Your task to perform on an android device: Open Adidas app and Find local outlet stores that sell sports equipment in New delhi.
Image 0: 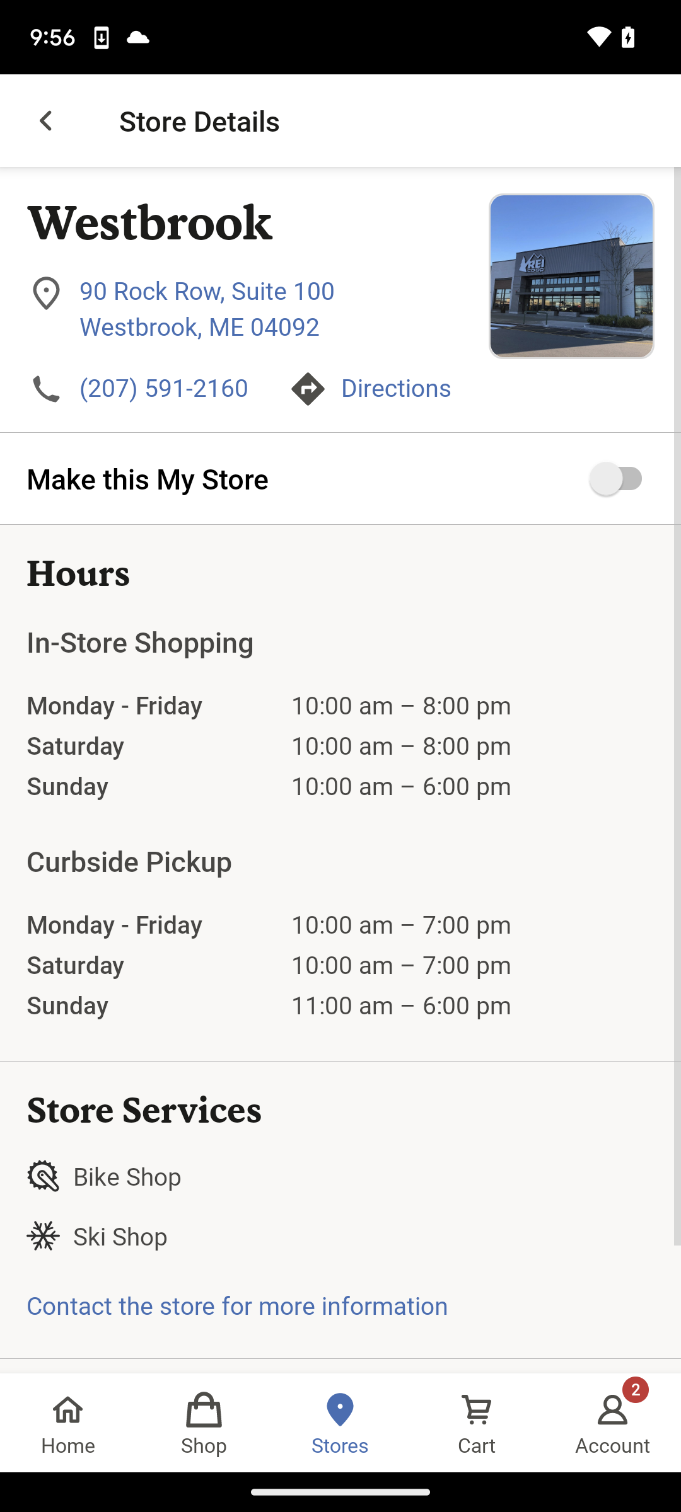
Open Adidas app.
Step 0: open app "adidas"
Image 1: 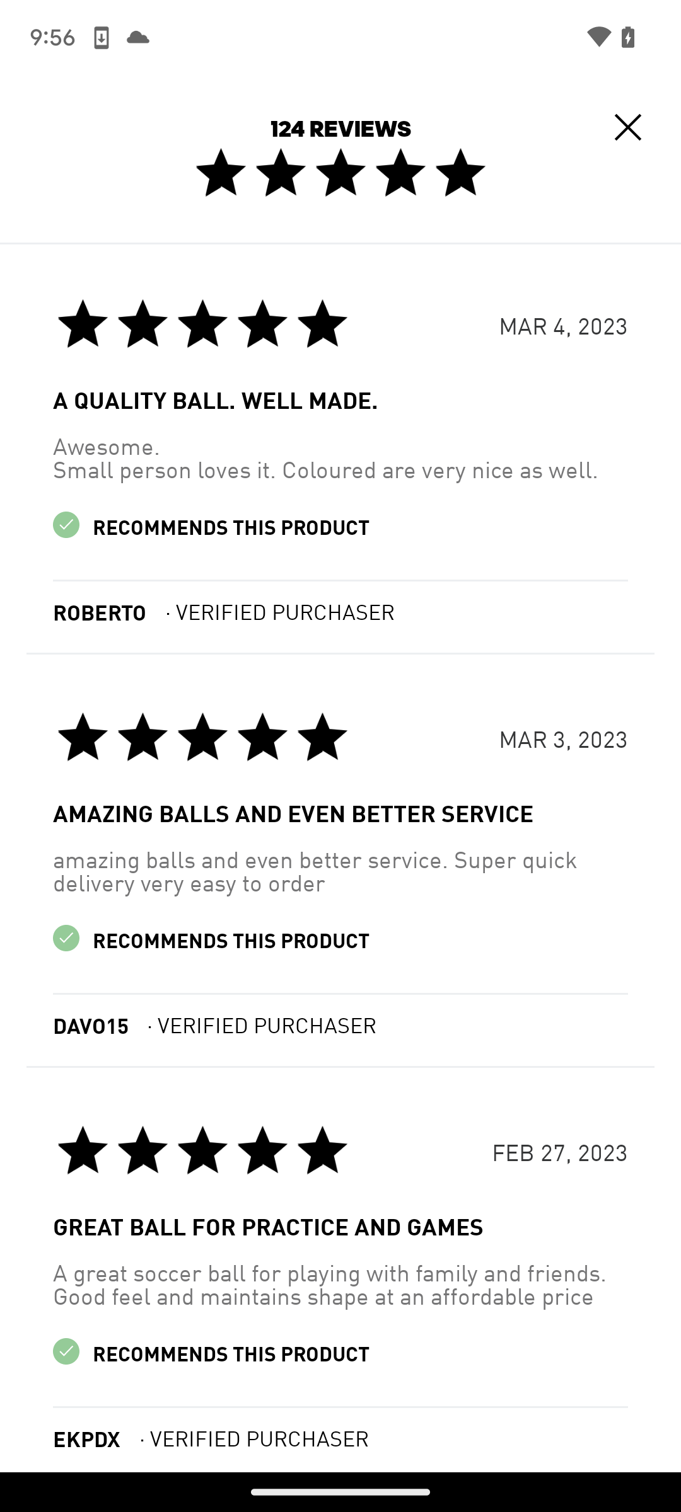
Go back to the Previous page.
Step 1: press back button
Image 2: 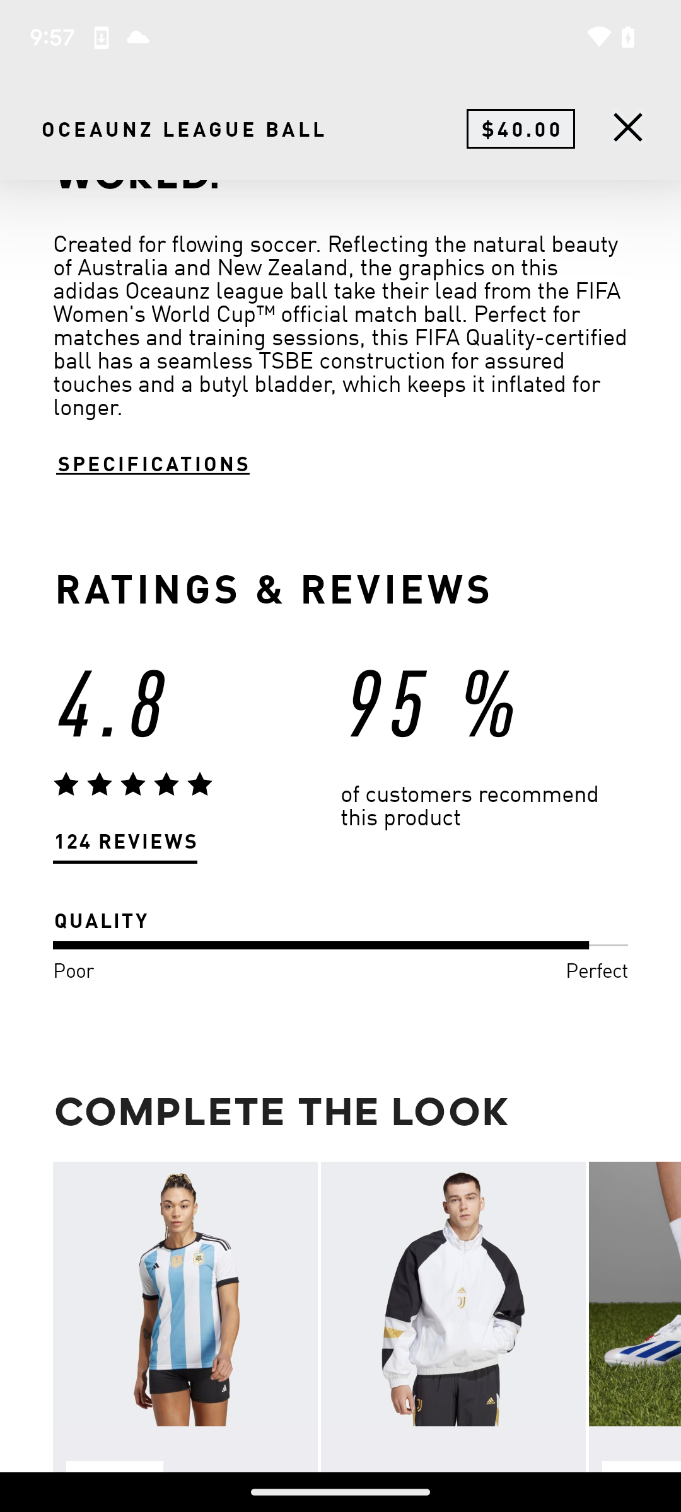
Go back to the Previous page.
Step 2: press back button
Image 3: 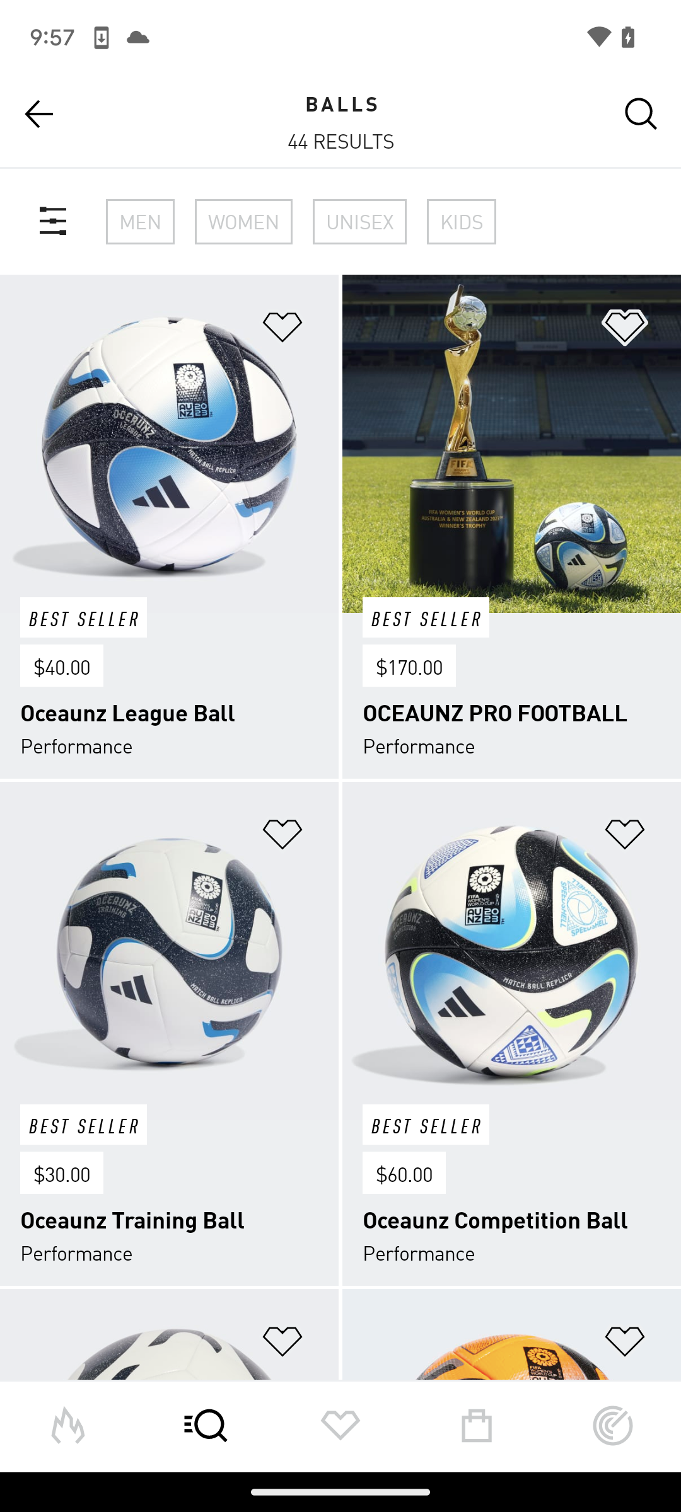
Go back to the Previous page.
Step 3: press back button
Image 5: 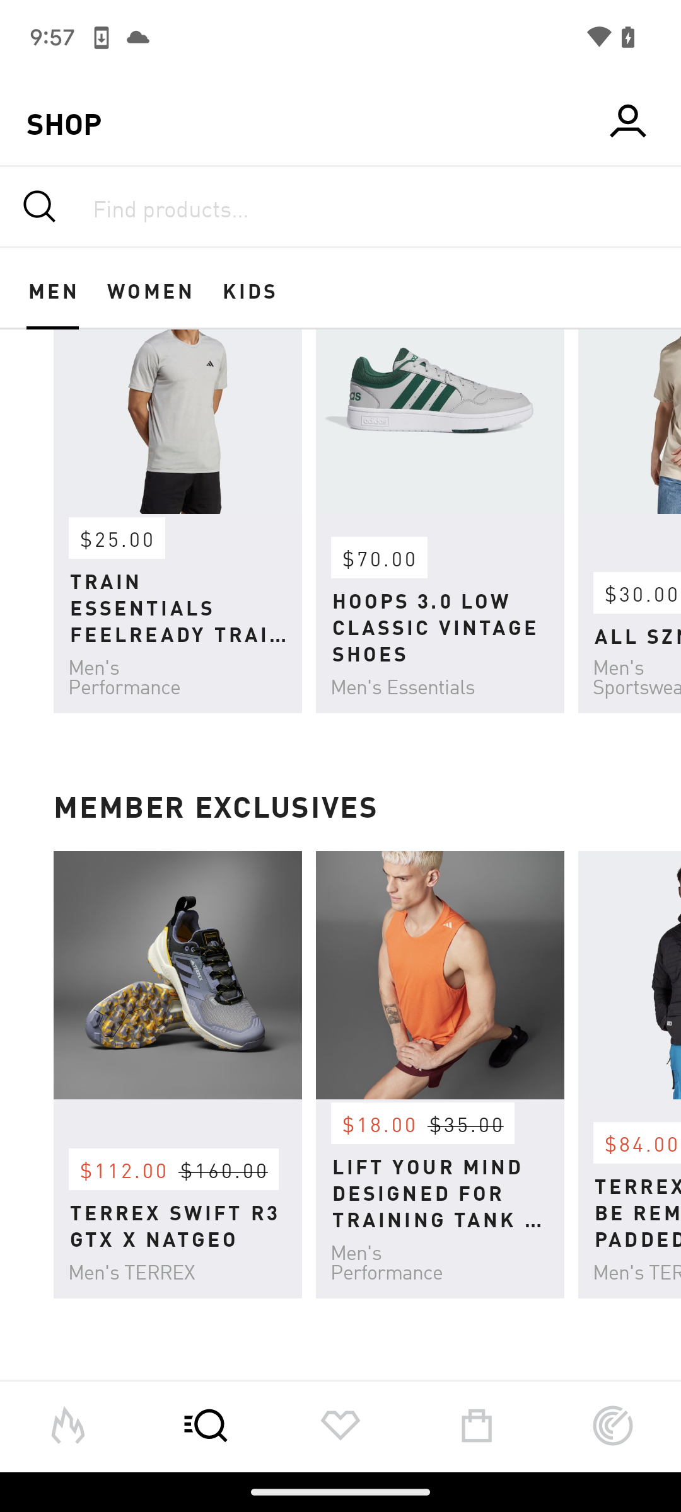
Swipe up.
Step 5: scroll down
Image 6: 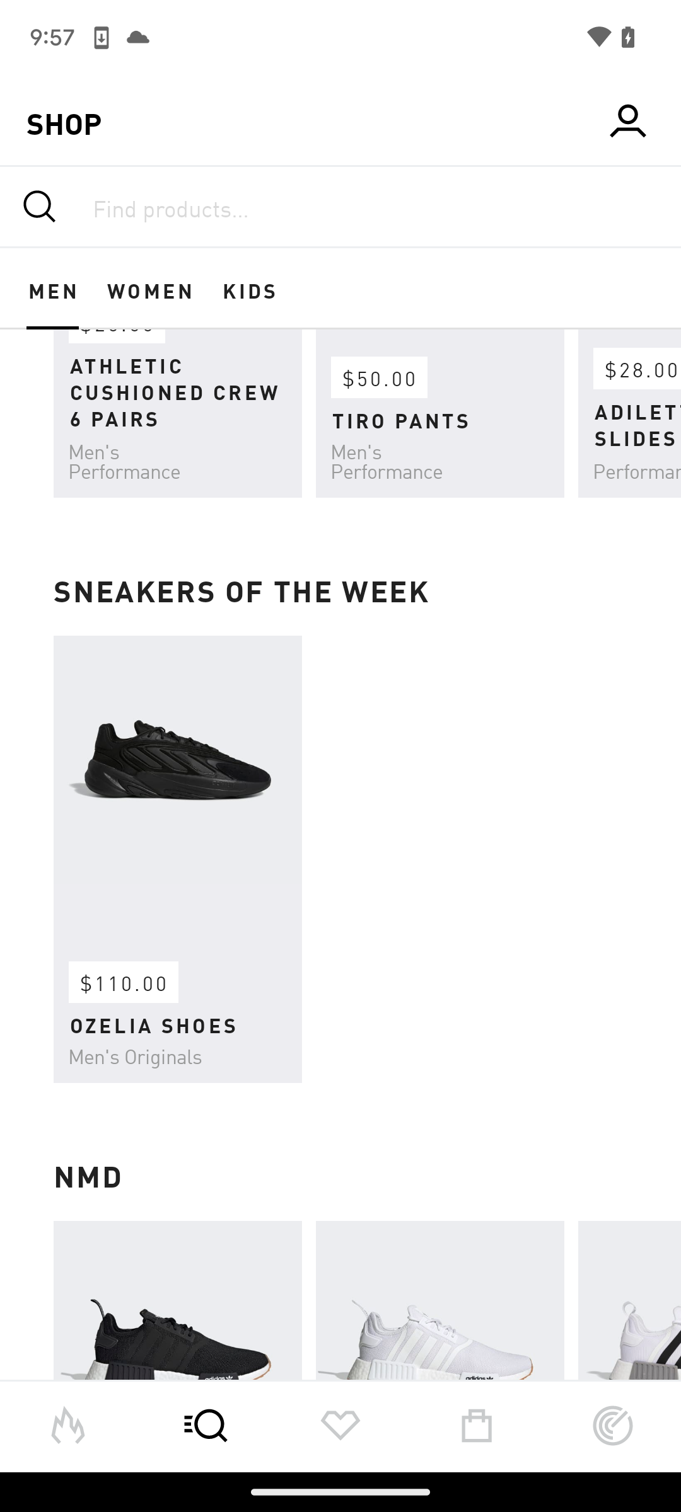
Swipe up.
Step 6: scroll down
Image 7: 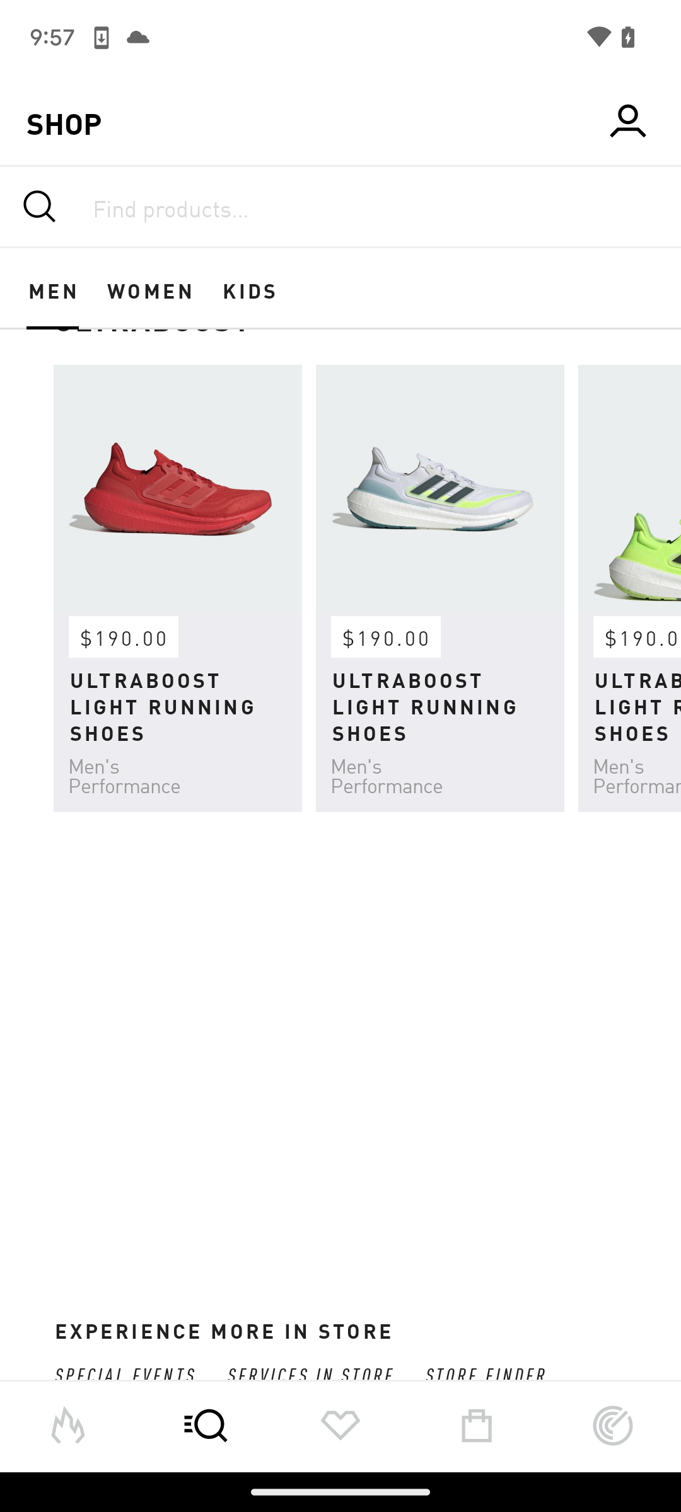
Swipe up.
Step 7: scroll down
Image 8: 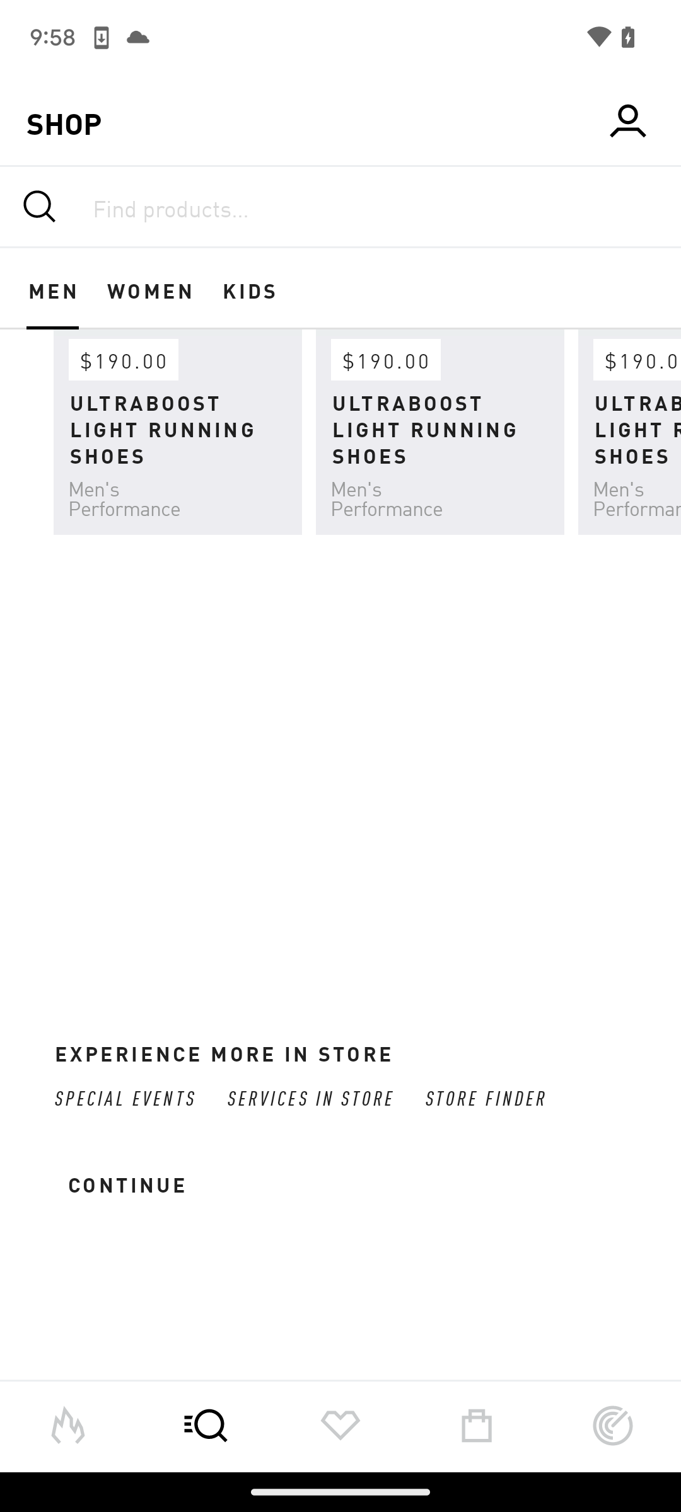
Click on the Continue option.
Step 8: click (132, 1184)
Image 9: 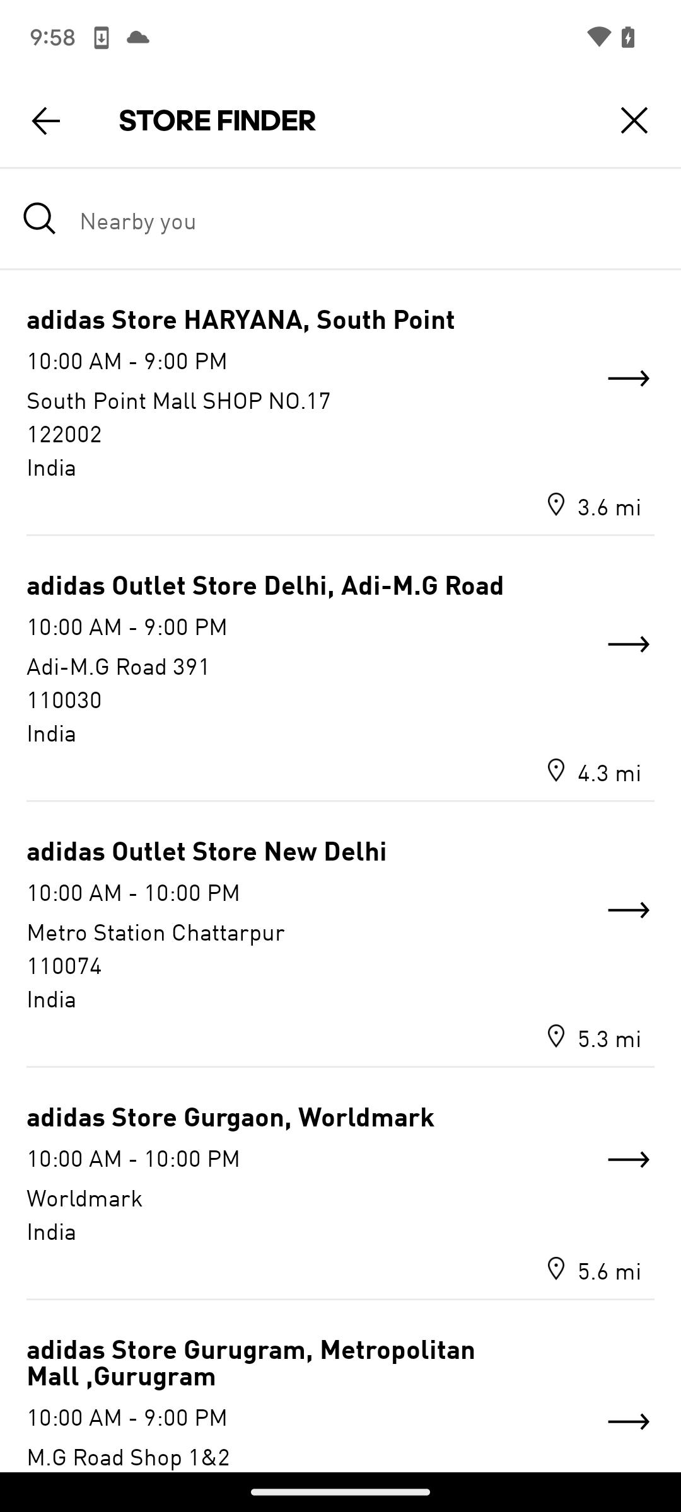
Click on the Search bar.
Step 9: click (367, 218)
Image 10: 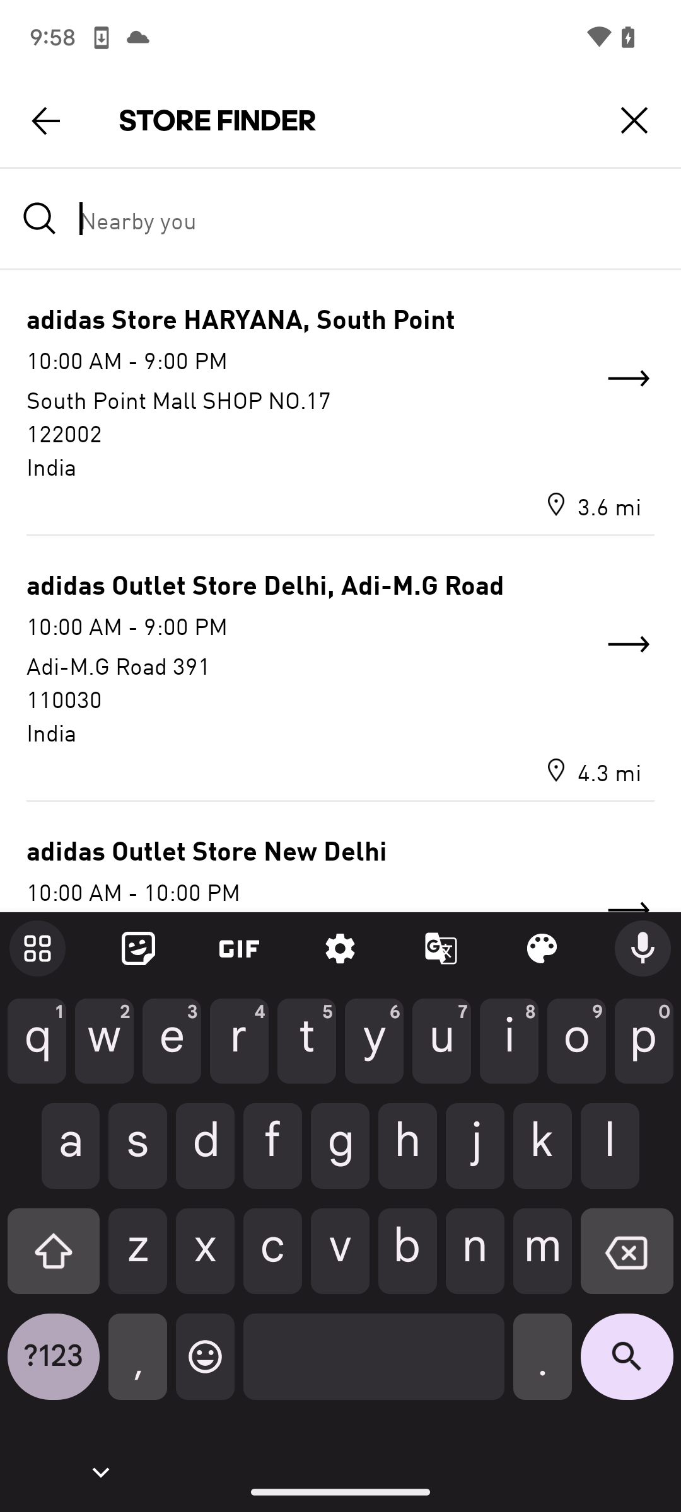
Search New delhi in to the Search bar.
Step 10: type "New delhi"
Image 11: 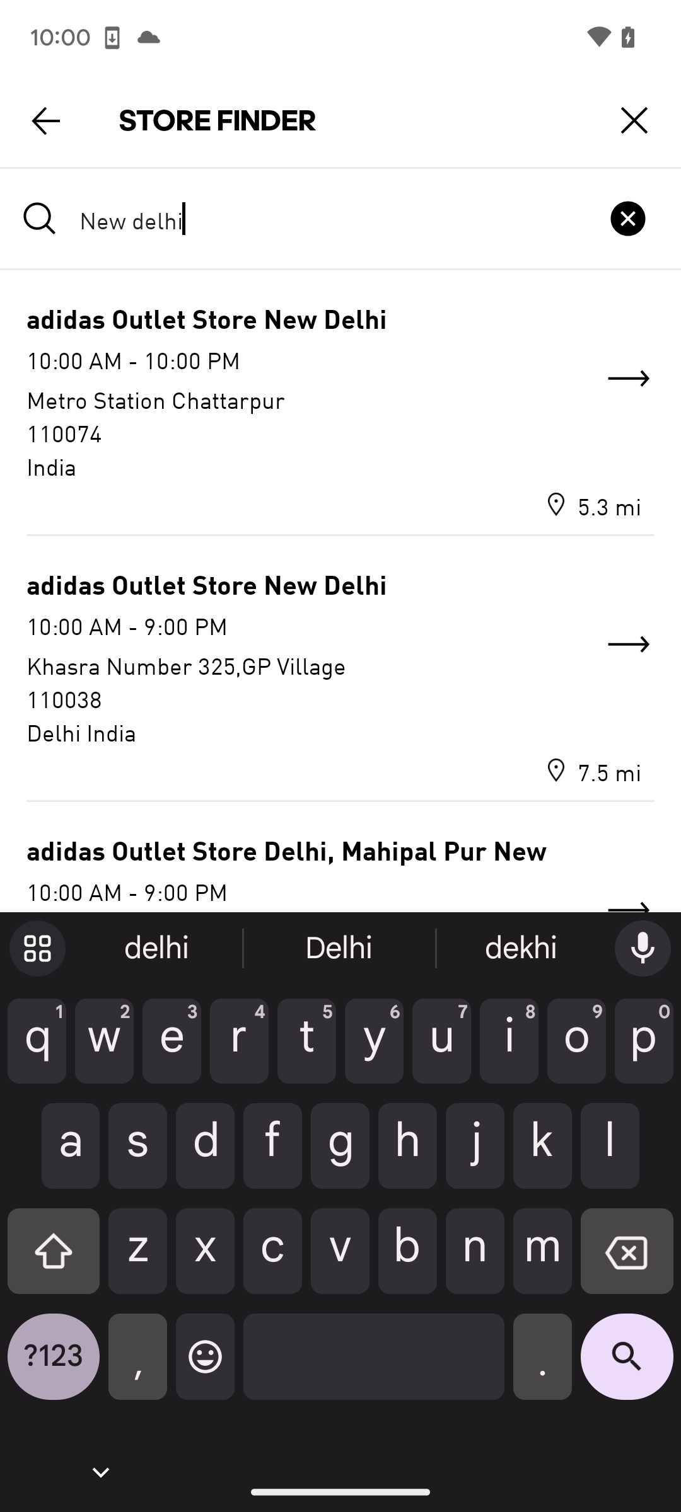
Click on the Search Icon at the bottom right corner of the screen.
Step 11: click (627, 1366)